Your task to perform on an android device: I want to send the existing sketch from the Sketchbook app to Janedbwpersonatest@gmail.com using the Gmail app.
Image 0: 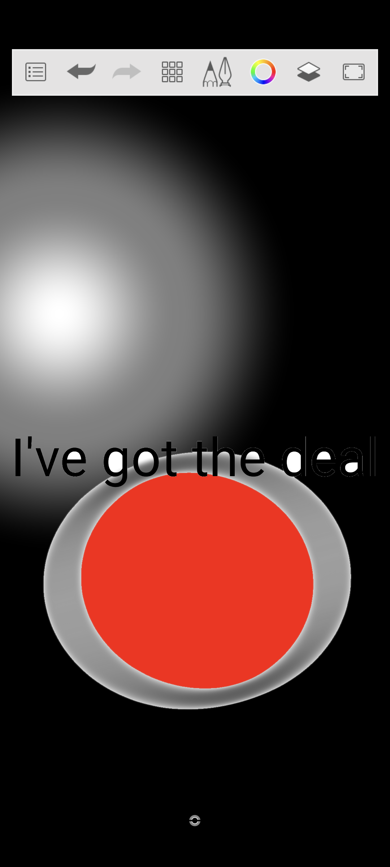
Click on the Menu icon at the top left corner of the screen
Step 0: click (35, 71)
Image 1: 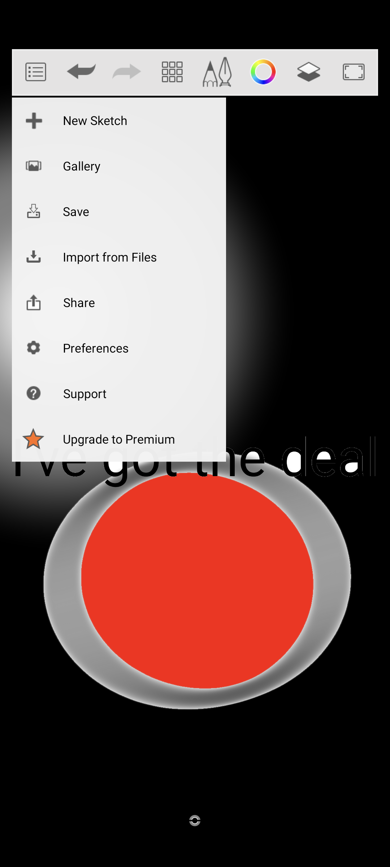
Click on the Share option
Step 1: click (79, 302)
Image 2: 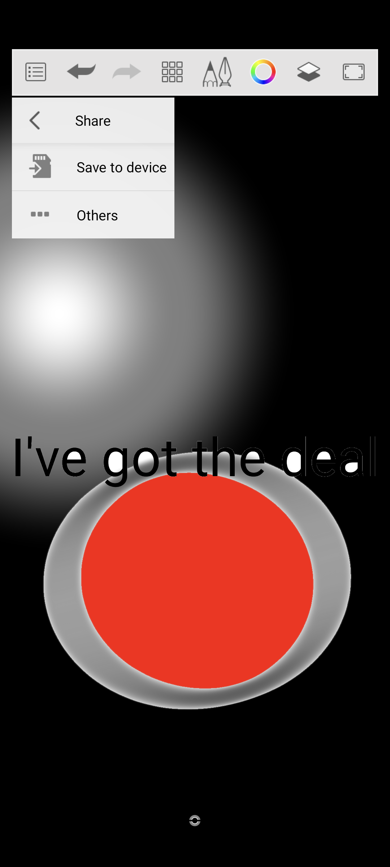
Go to the Others option
Step 2: click (97, 215)
Image 3: 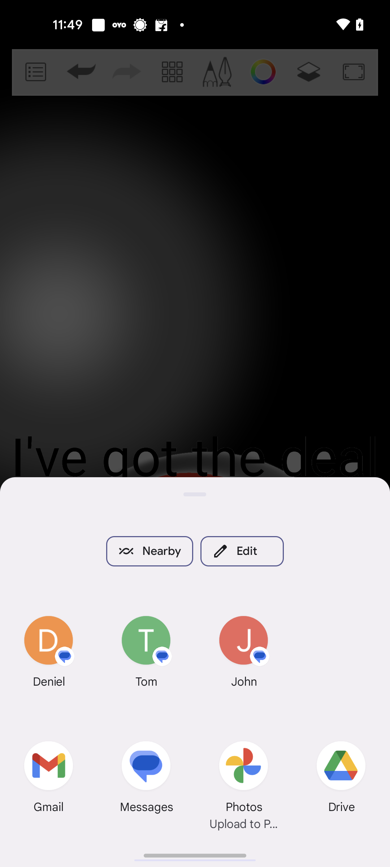
Select the Gmail app option
Step 3: click (38, 768)
Image 4: 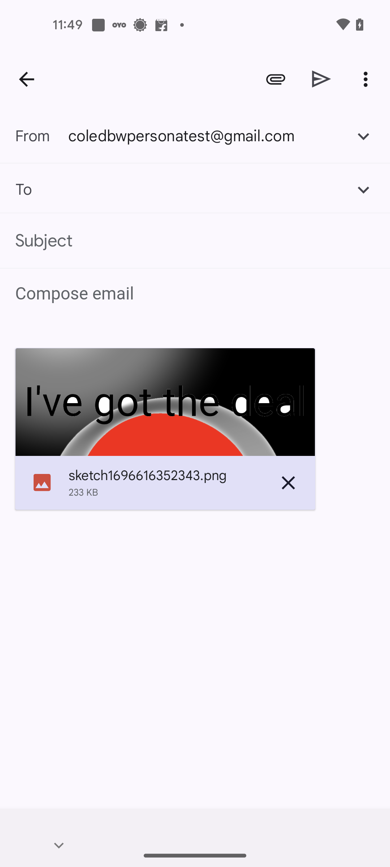
Enter the Email id Janedbwpersonatest@gmail.com
Step 4: type "Janedbwpersonatest@gmail.com"
Image 5: 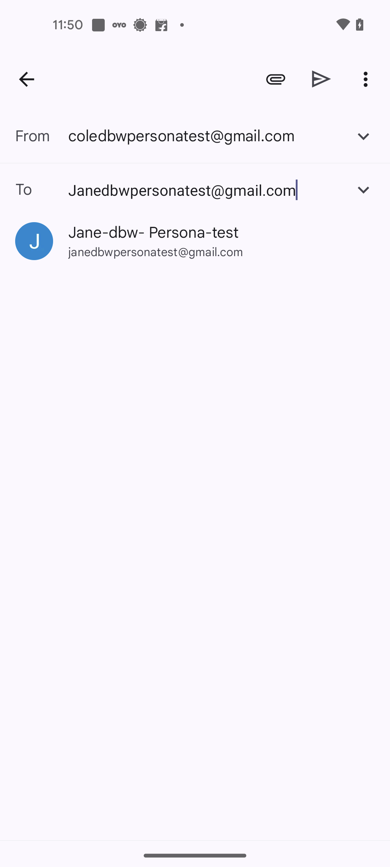
Click on the suggested email id Janedbwpersonatest@gmail.com
Step 5: click (153, 232)
Image 6: 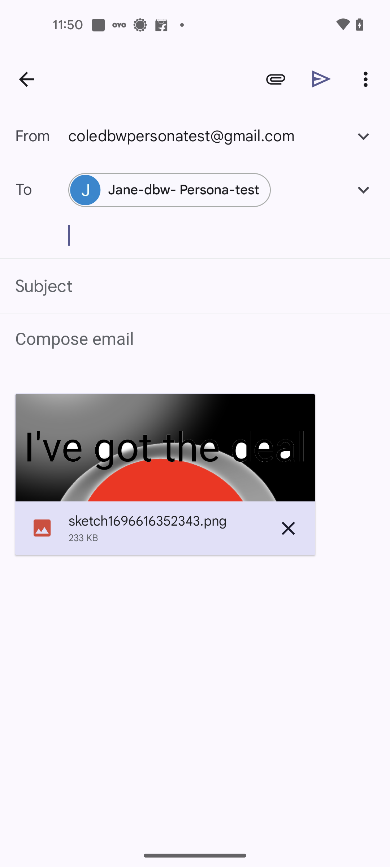
Click on the send icon at the top right corner of the screen
Step 6: click (321, 79)